Your task to perform on an android device: View the Step-by-step Recipe instructions for  Brick French Toast.
Image 0: 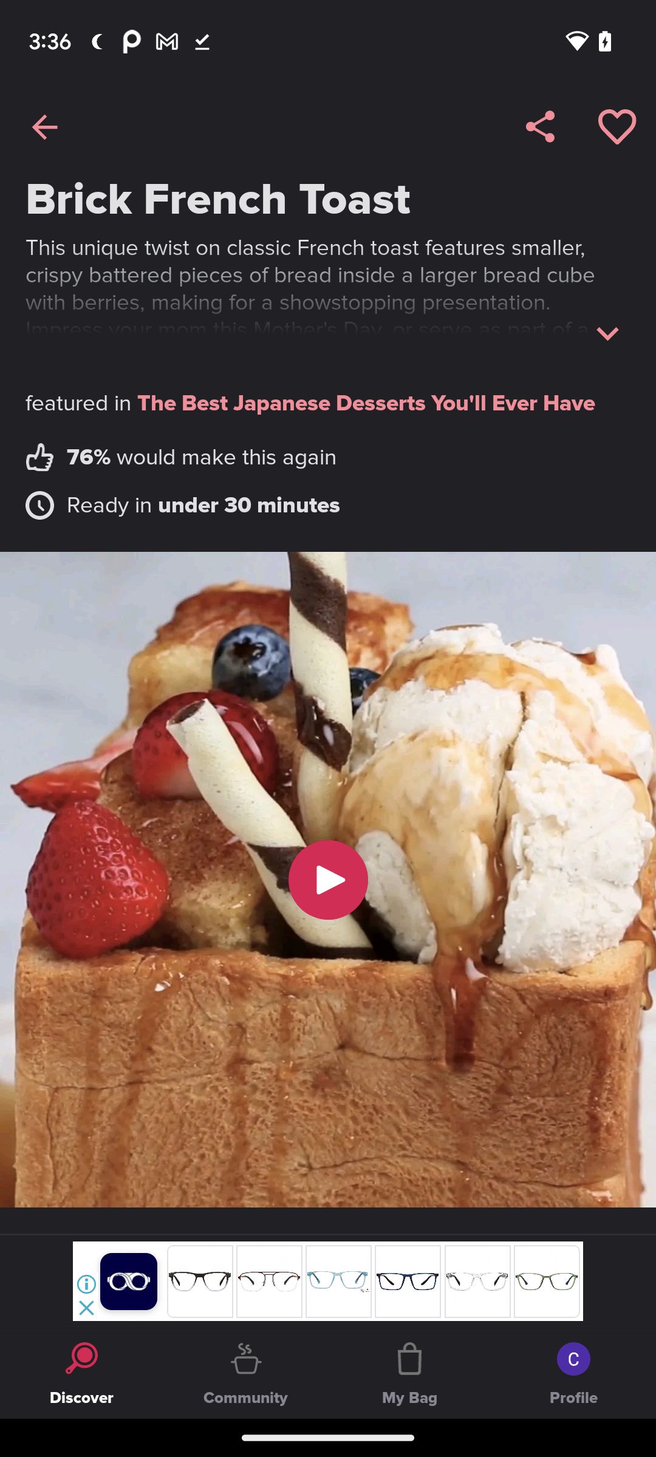
Scroll Up
Step 0: scroll down
Image 1: 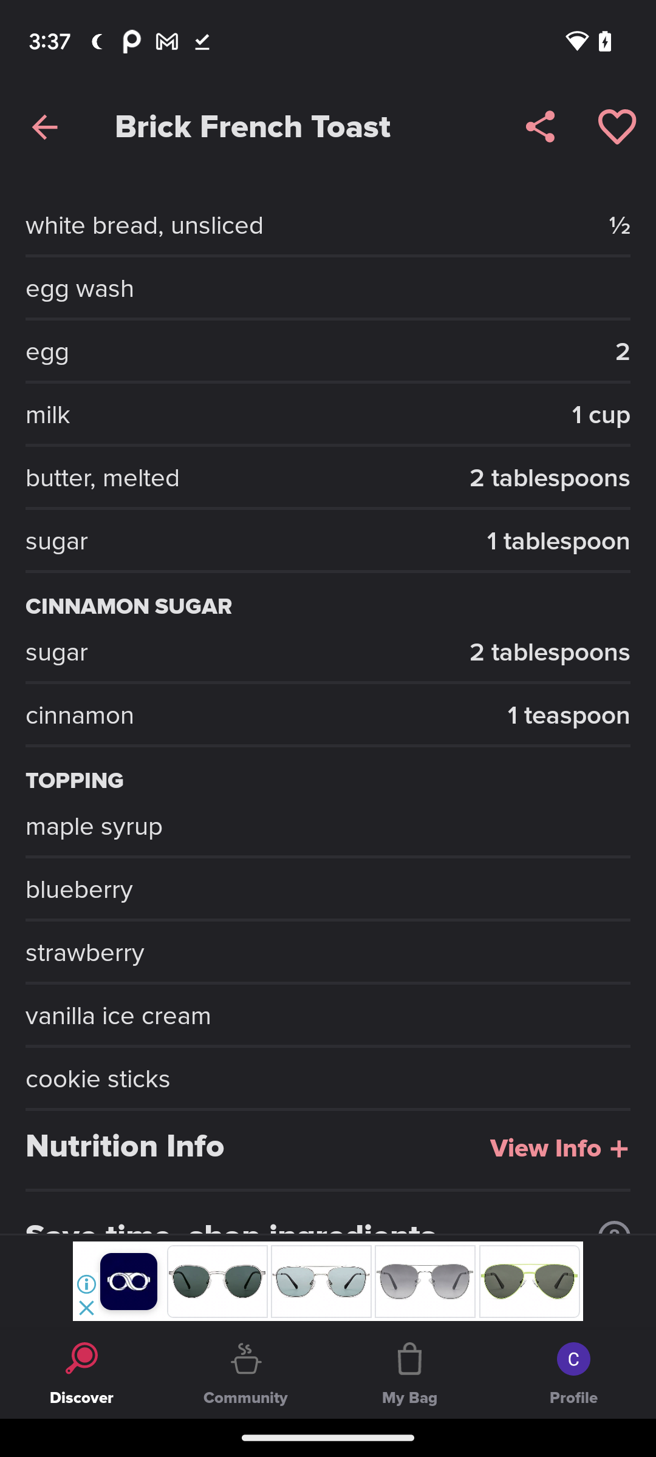
Scroll Up
Step 1: scroll down
Image 2: 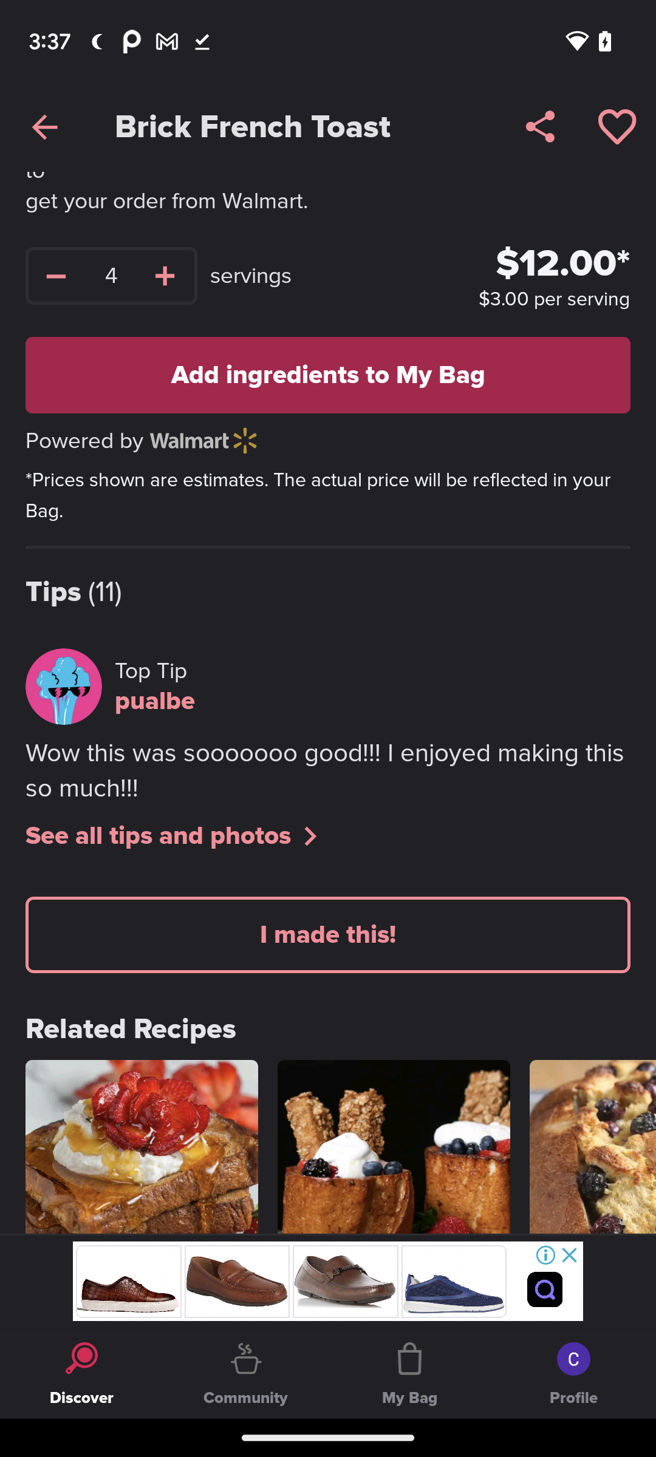
Scroll Up
Step 2: scroll down
Image 3: 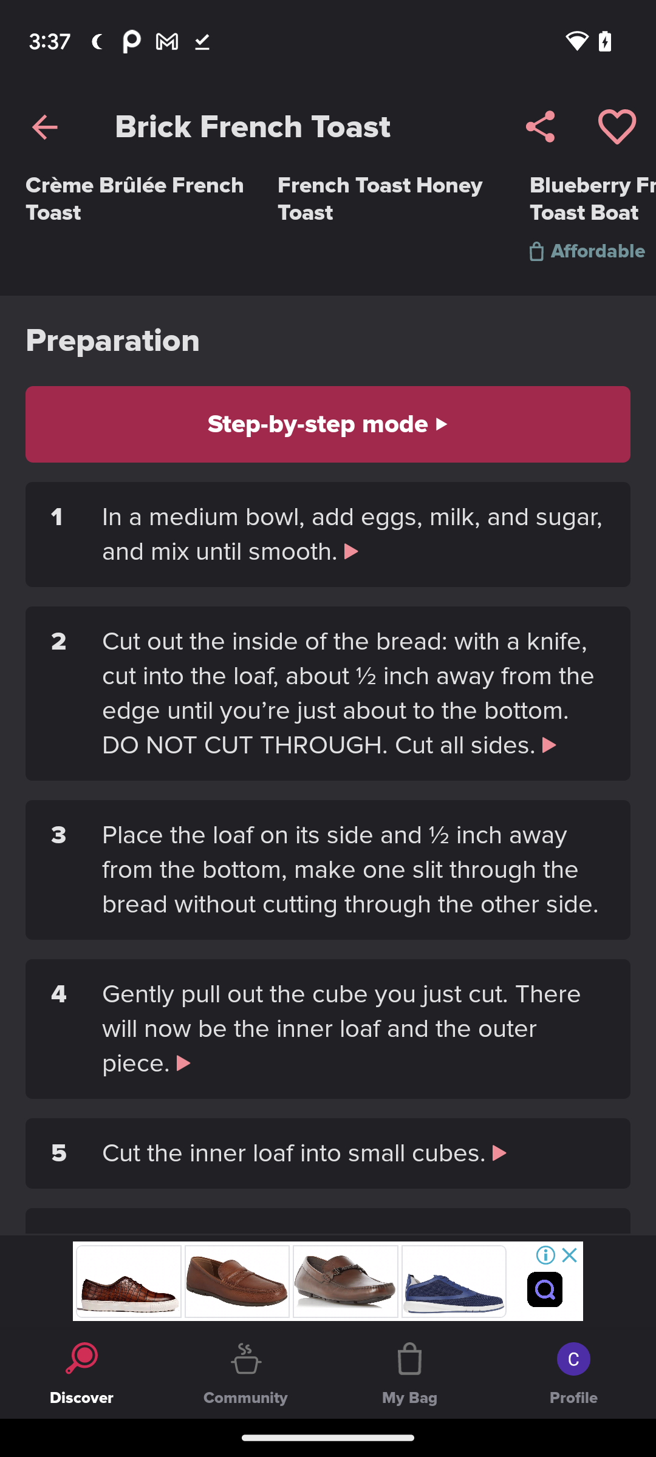
Scroll Up
Step 3: scroll down